Your task to perform on an android device: move glow nurture mail to the important folder.
Image 0: 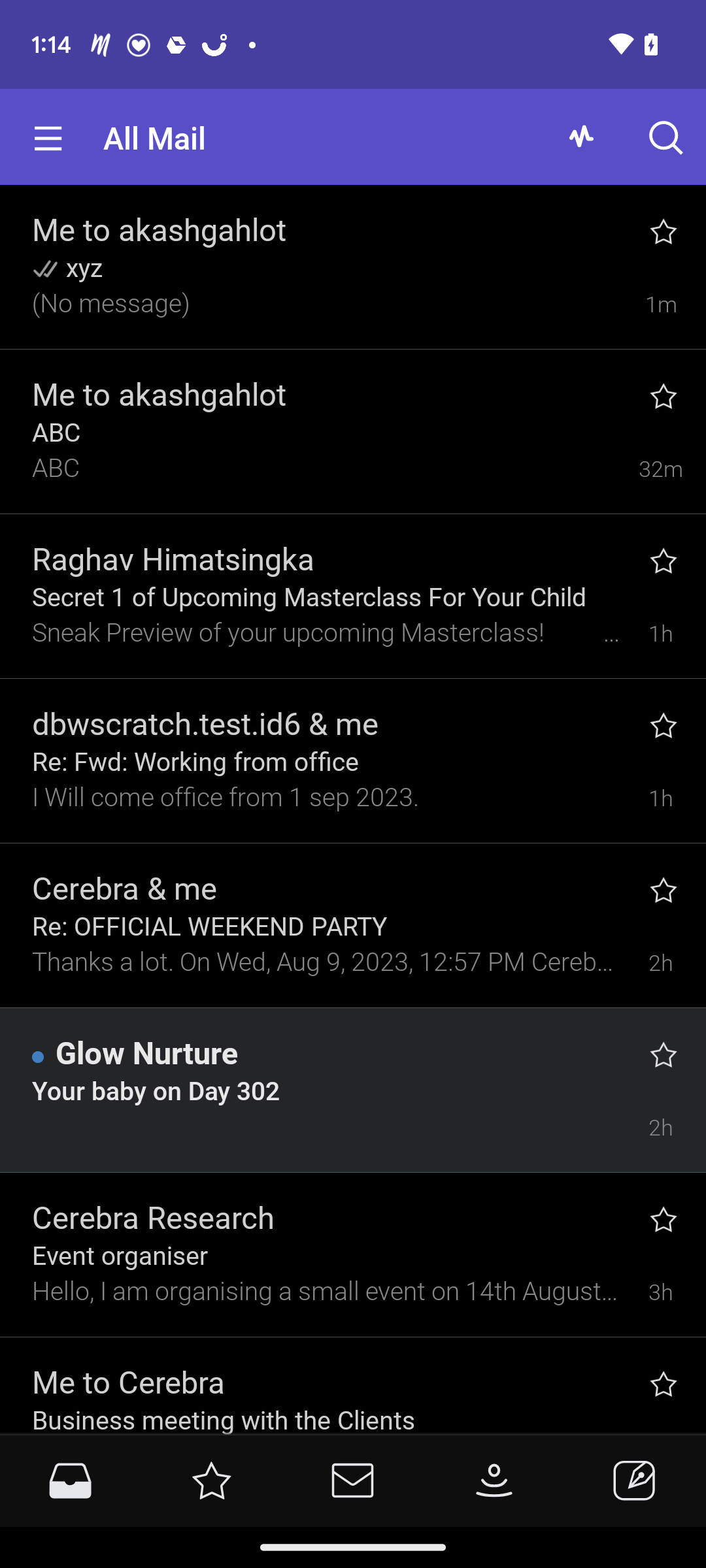
Click on the Glow Nurture mail
Step 0: click (314, 1094)
Image 1: 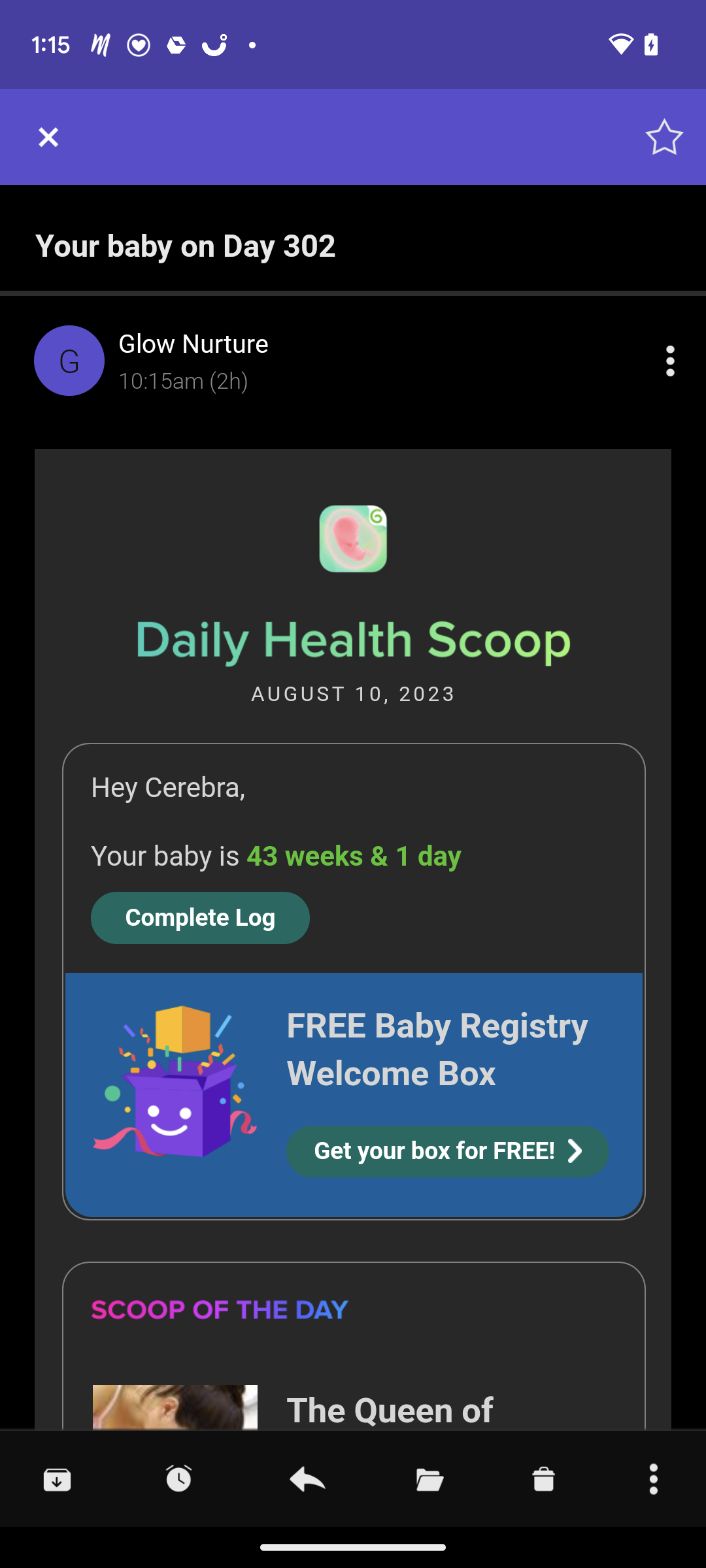
Click on the folder icon on the second number from the bottom right corner. 
Step 1: click (450, 1524)
Image 2: 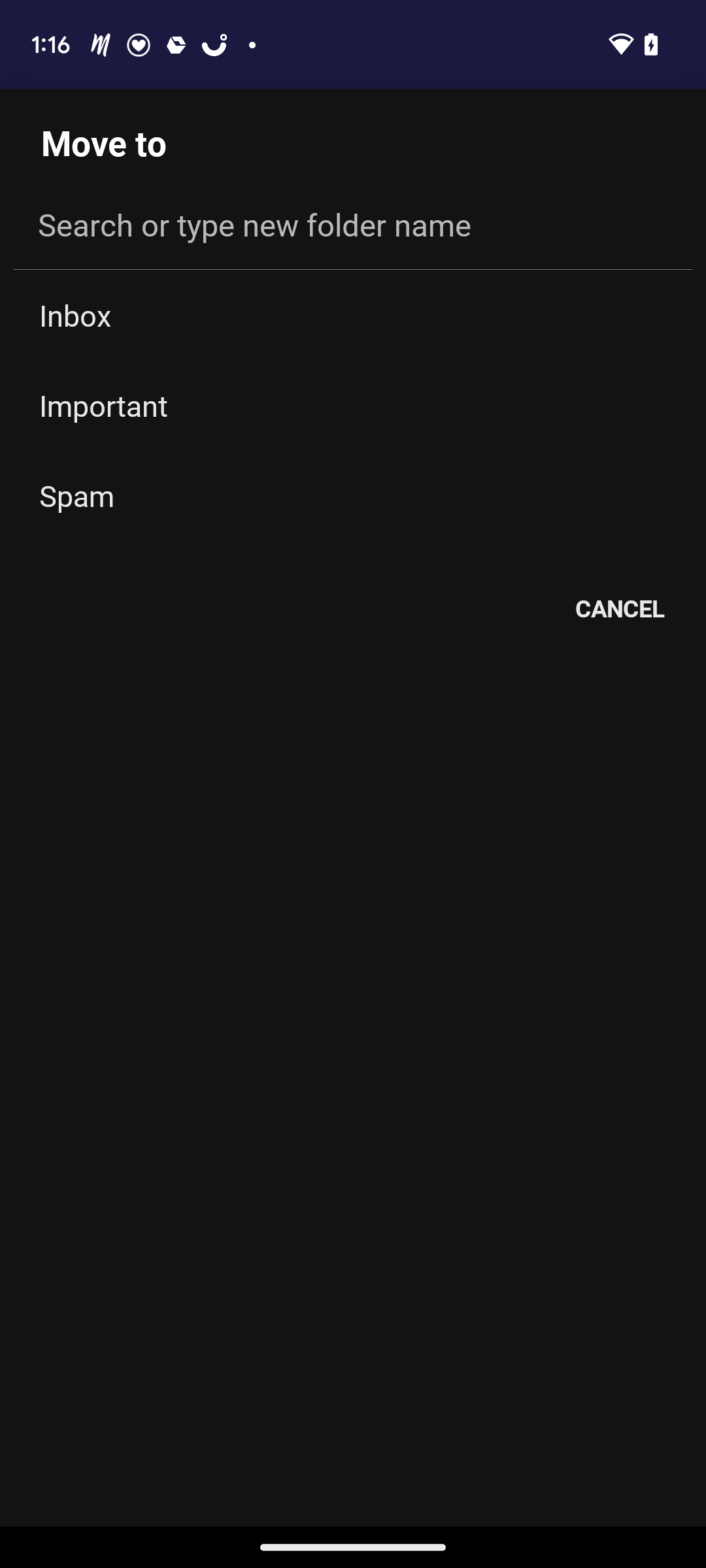
select option important.
Step 2: click (352, 405)